Your task to perform on an android device: I want to utilize the Google Drive app to look for a dinner-vegetable PDF file.
Image 0: 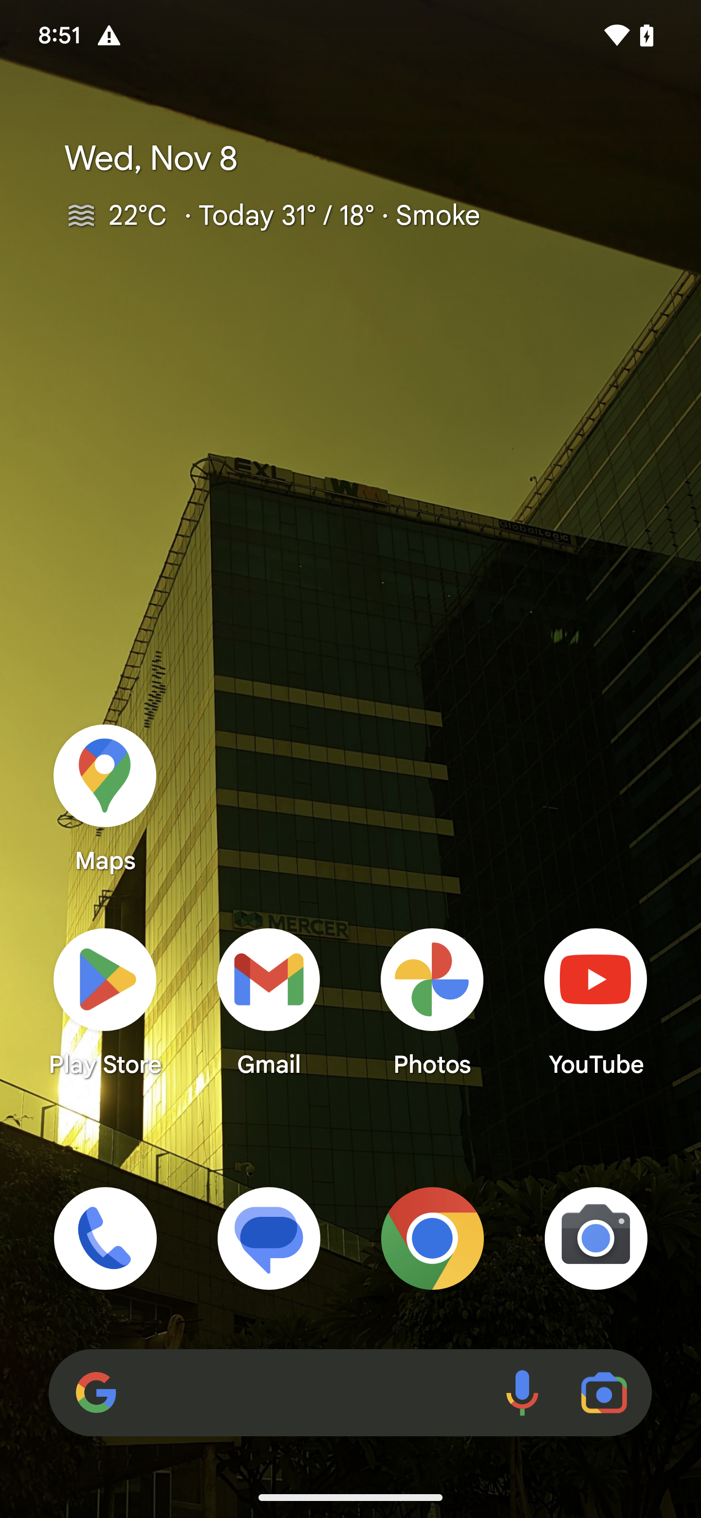
Open Drive app
Step 0: open app "Drive"
Image 1: 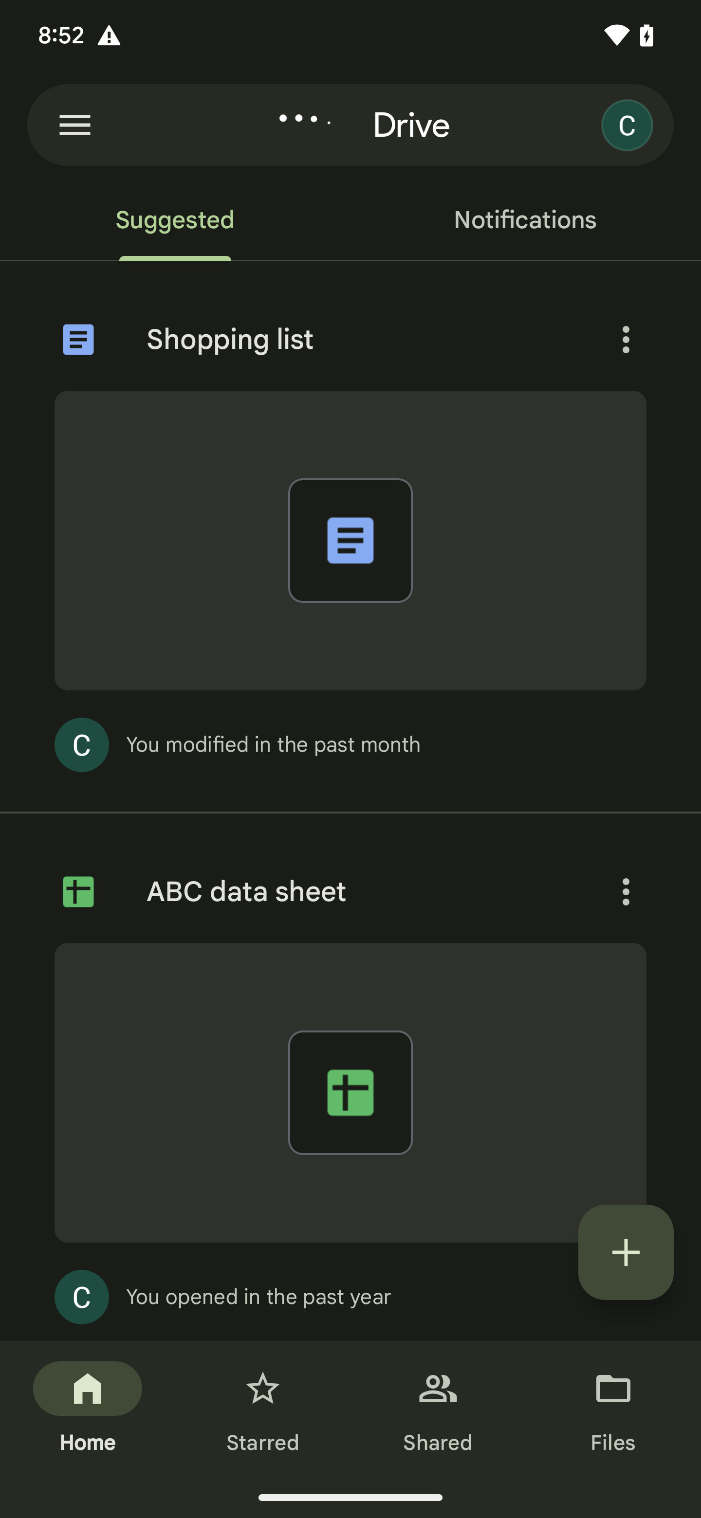
Click on the search bar 
Step 1: click (207, 125)
Image 2: 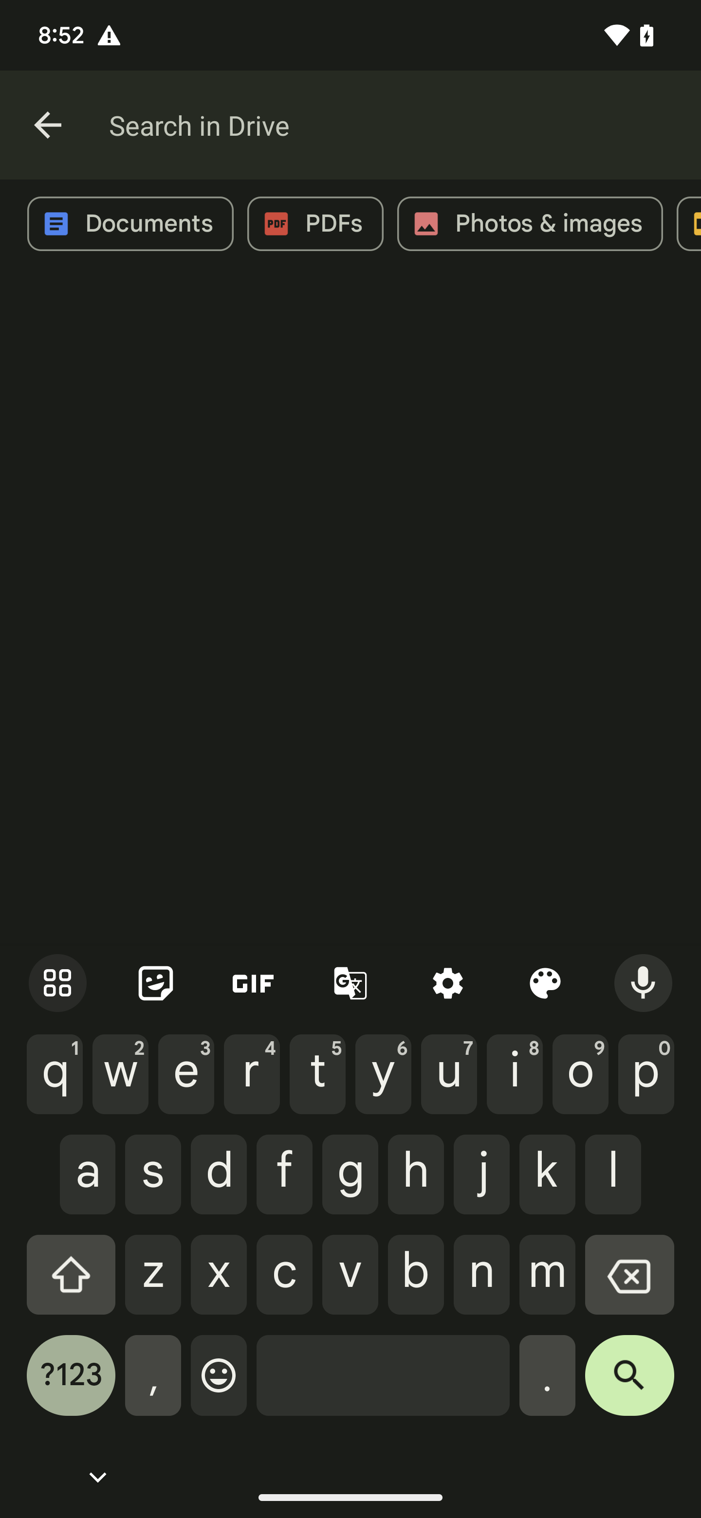
Type dinner-Vegetable in the search bar
Step 2: type "Dinner vegetable"